Your task to perform on an android device: In the Industrybuying Online Shopping app, check the review of the Krost long lasting hammer
Image 0: 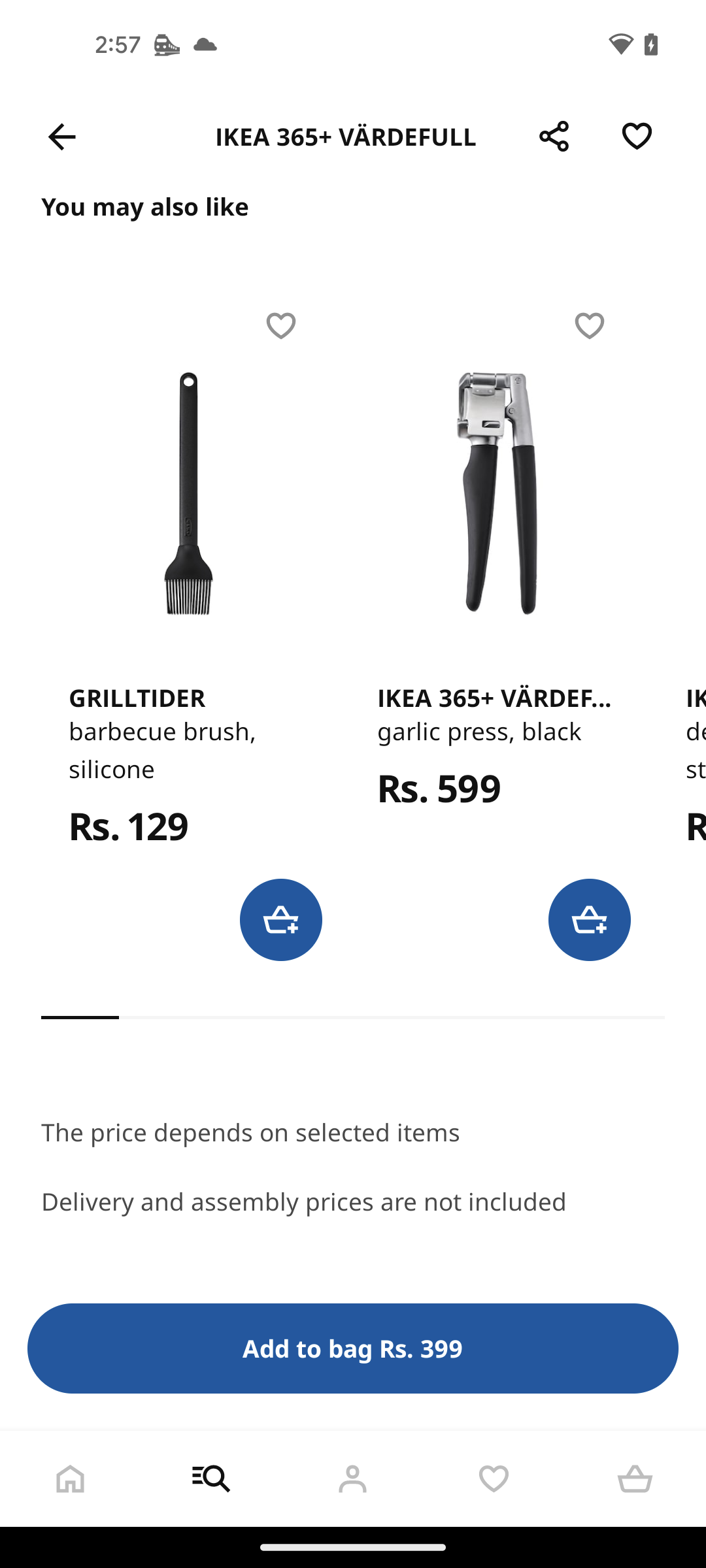
Open Industrybuying app
Step 0: open app "Industrybuying"
Image 1: 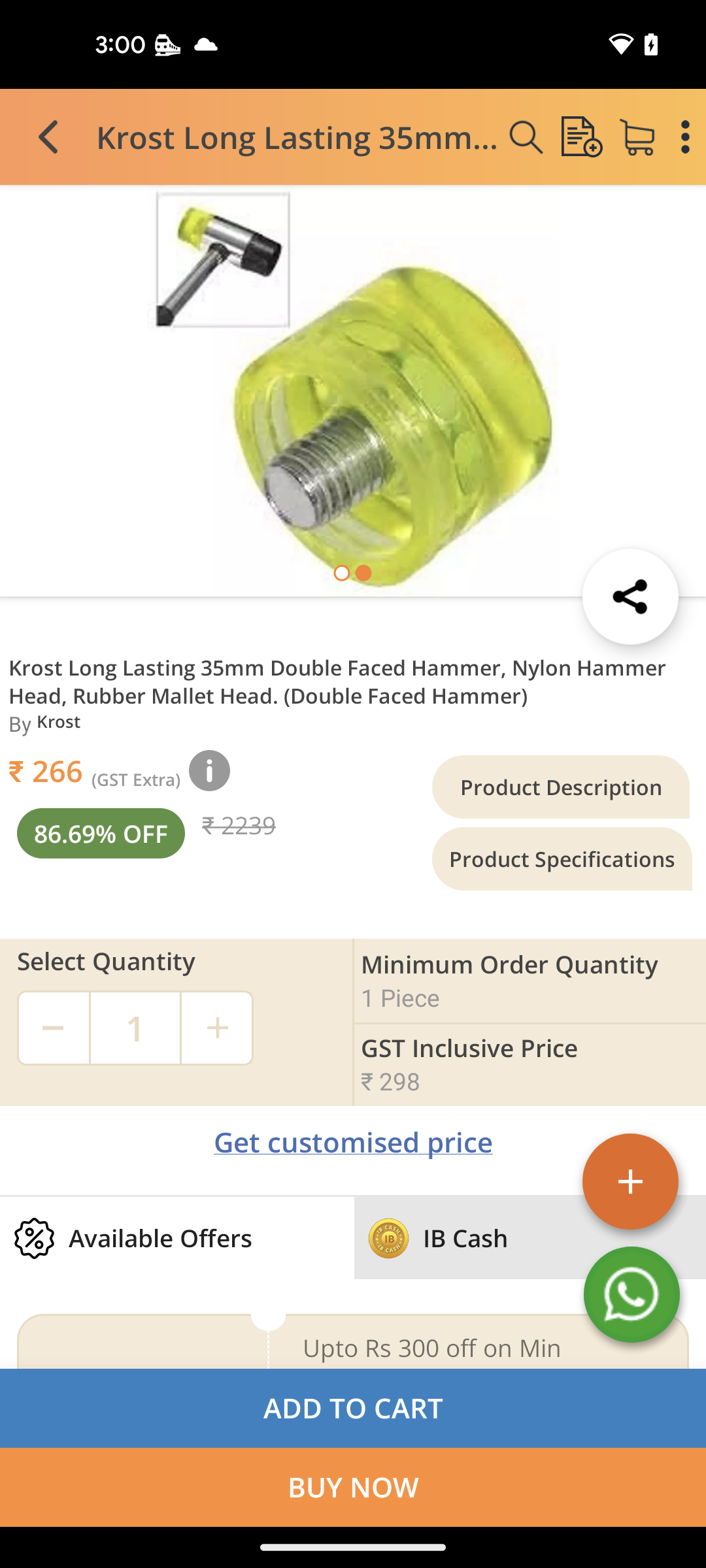
swipe up for review
Step 1: scroll down
Image 2: 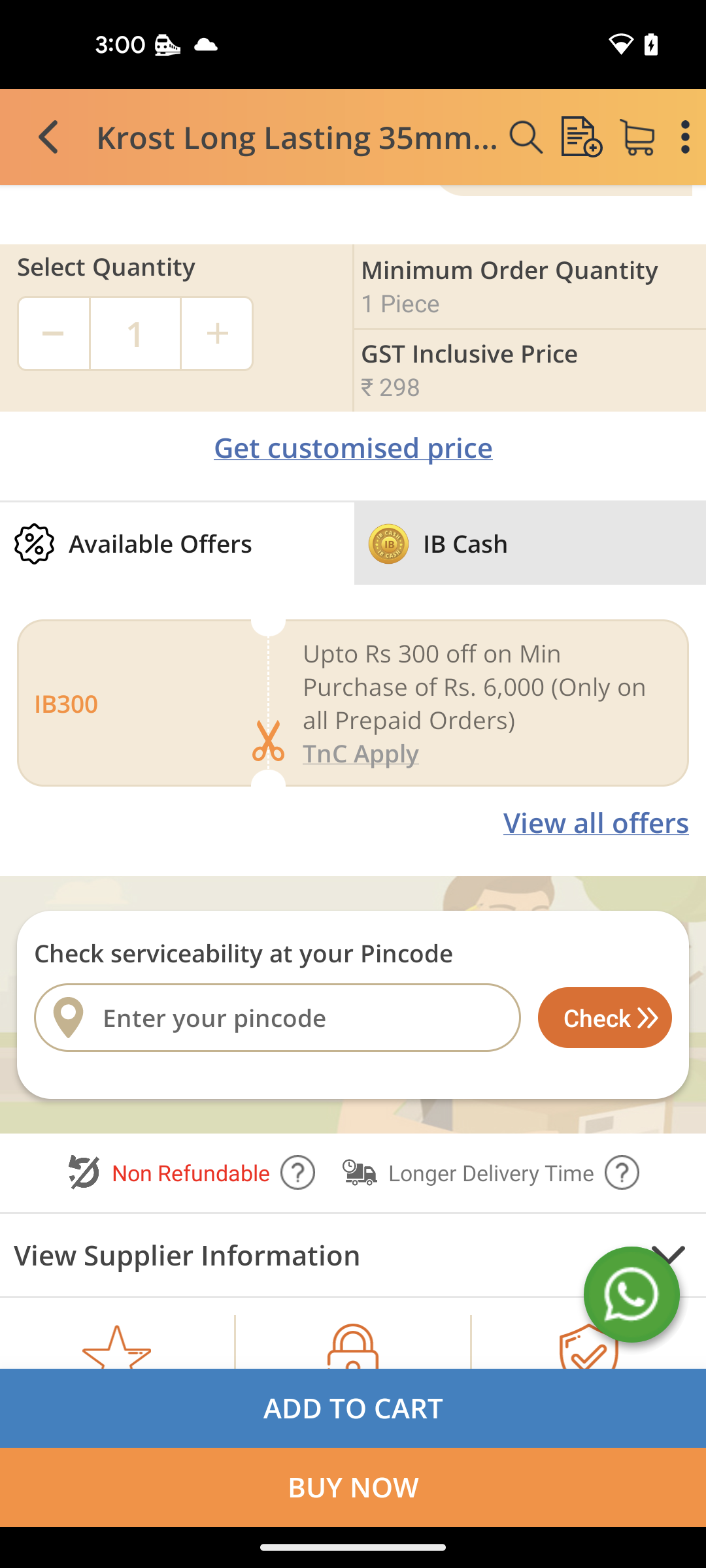
swipe up for review
Step 2: scroll down
Image 3: 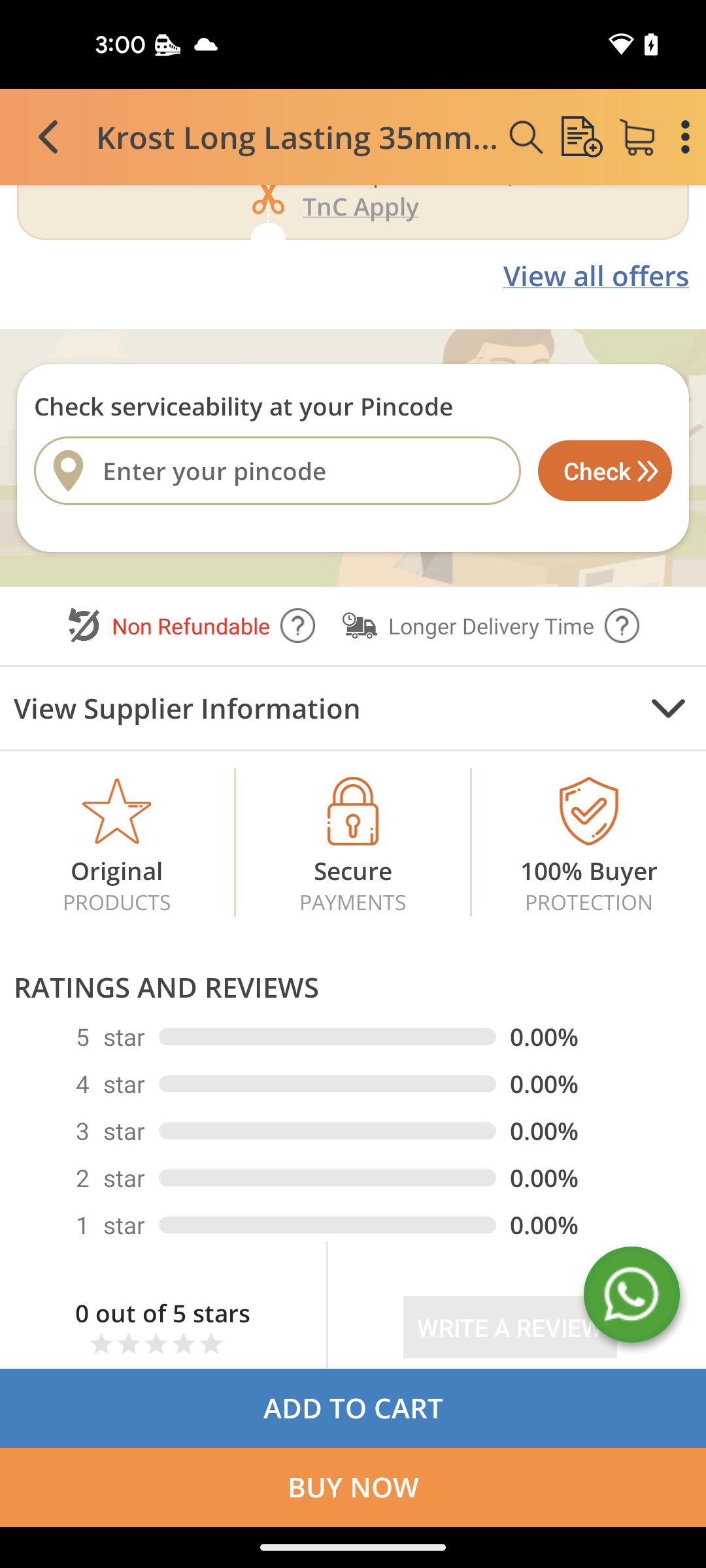
swipe up for review
Step 3: wait